Your task to perform on an android device: I want to create a goal for the workout progress with training rest time of 30 seconds and countdown time of 20 seconds in the Home workout app.
Image 0: 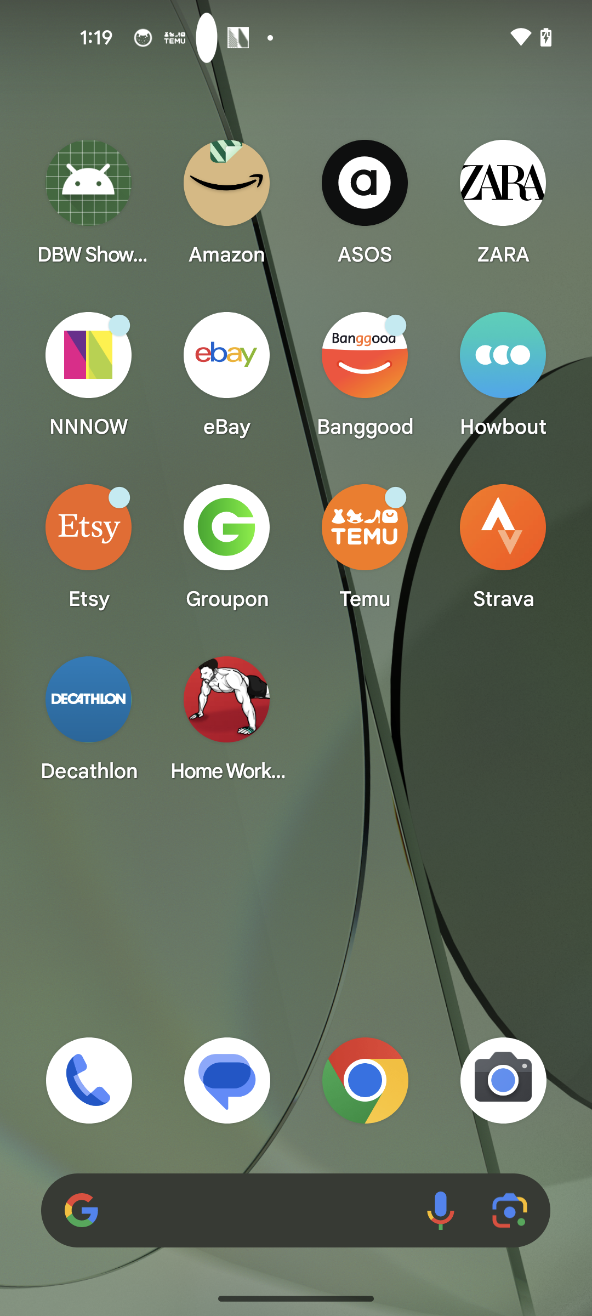
Open the Home workout app
Step 0: open app "Home Workout"
Image 1: 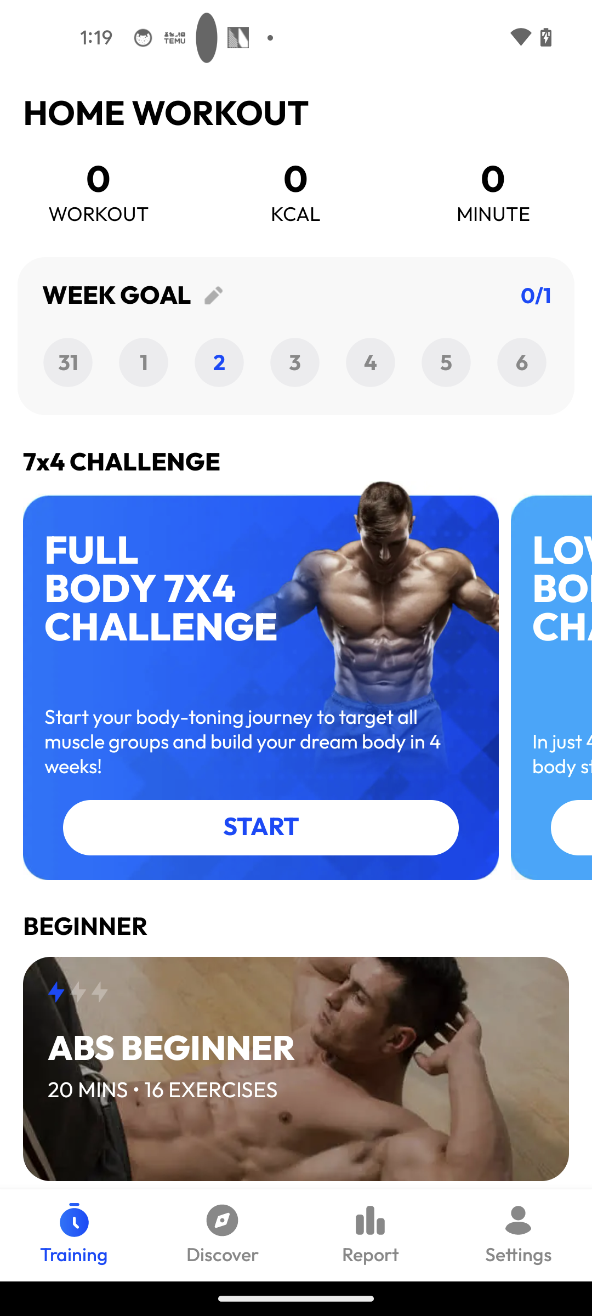
Click on the profile icon at the bottom right corner of the screen
Step 1: click (515, 1232)
Image 2: 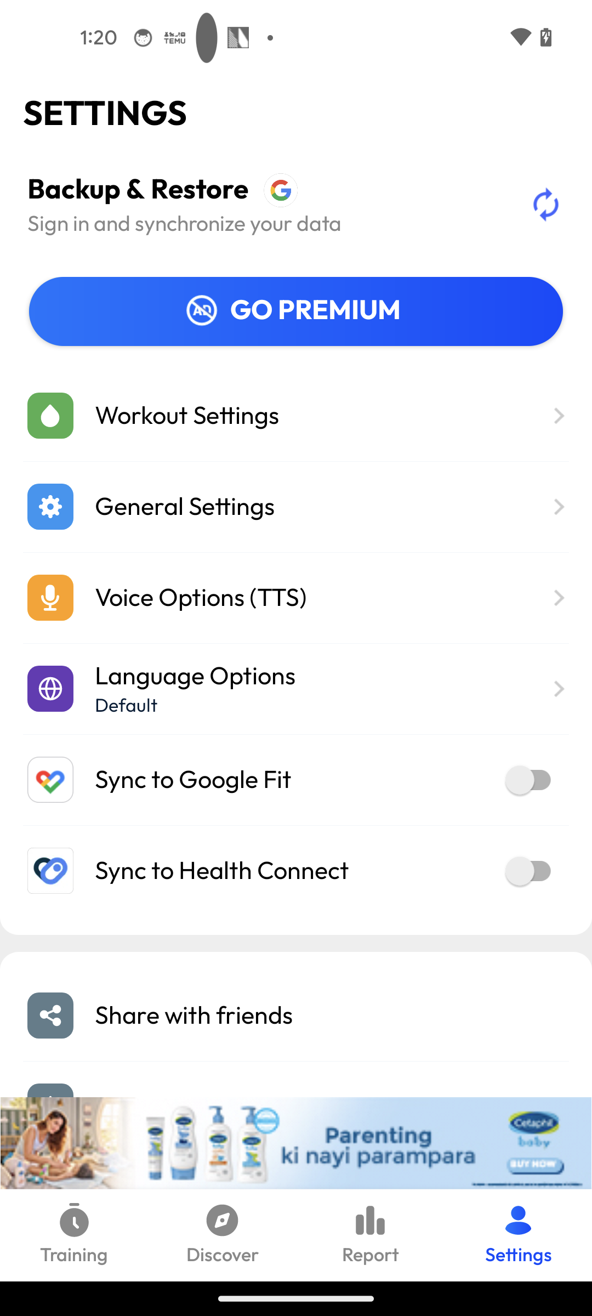
Click on the Workout Settings 
Step 2: click (187, 416)
Image 3: 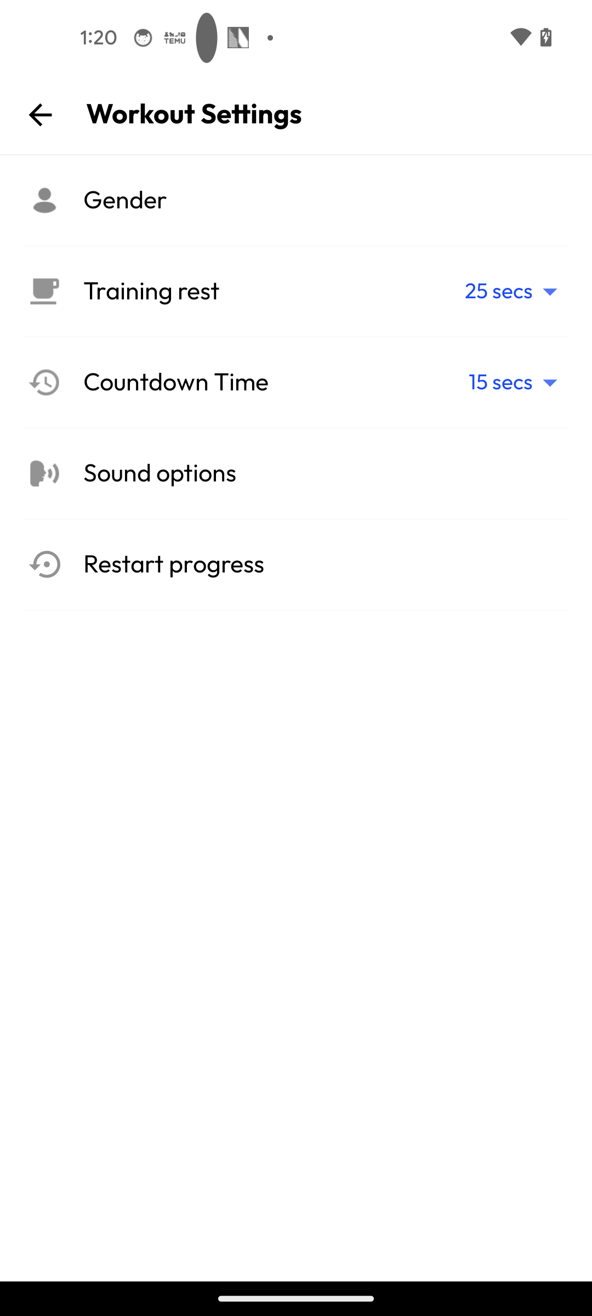
Click on the Training rest drop down button
Step 3: click (516, 291)
Image 4: 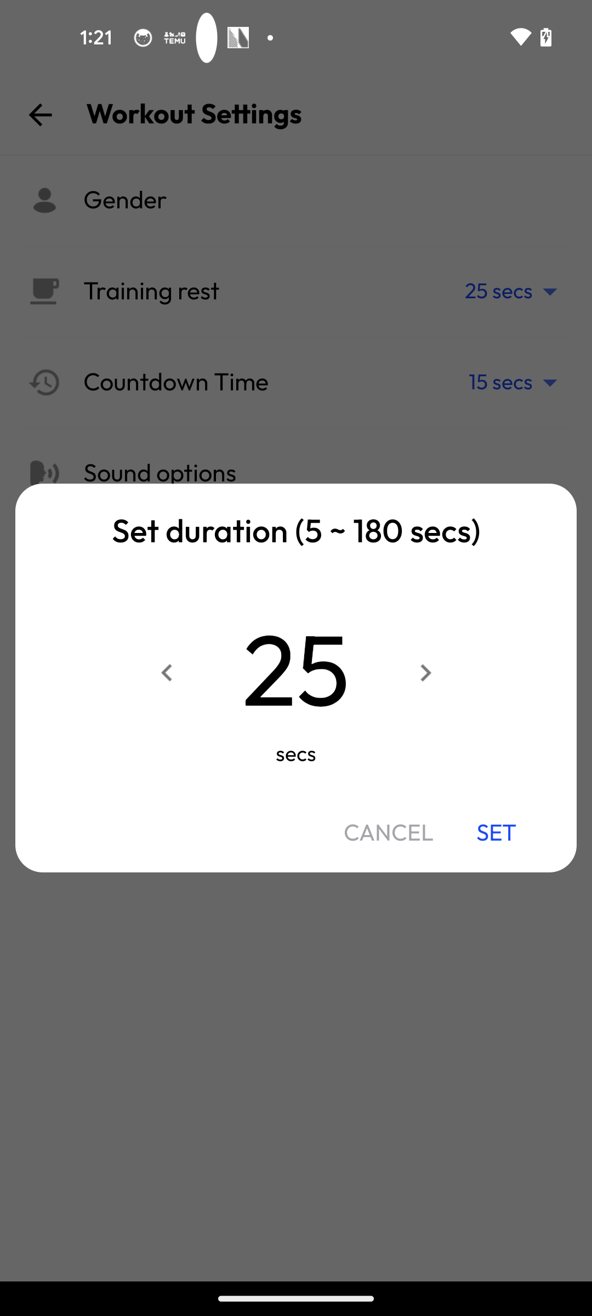
Click on the v forward icon for 5 times
Step 4: click (419, 672)
Image 5: 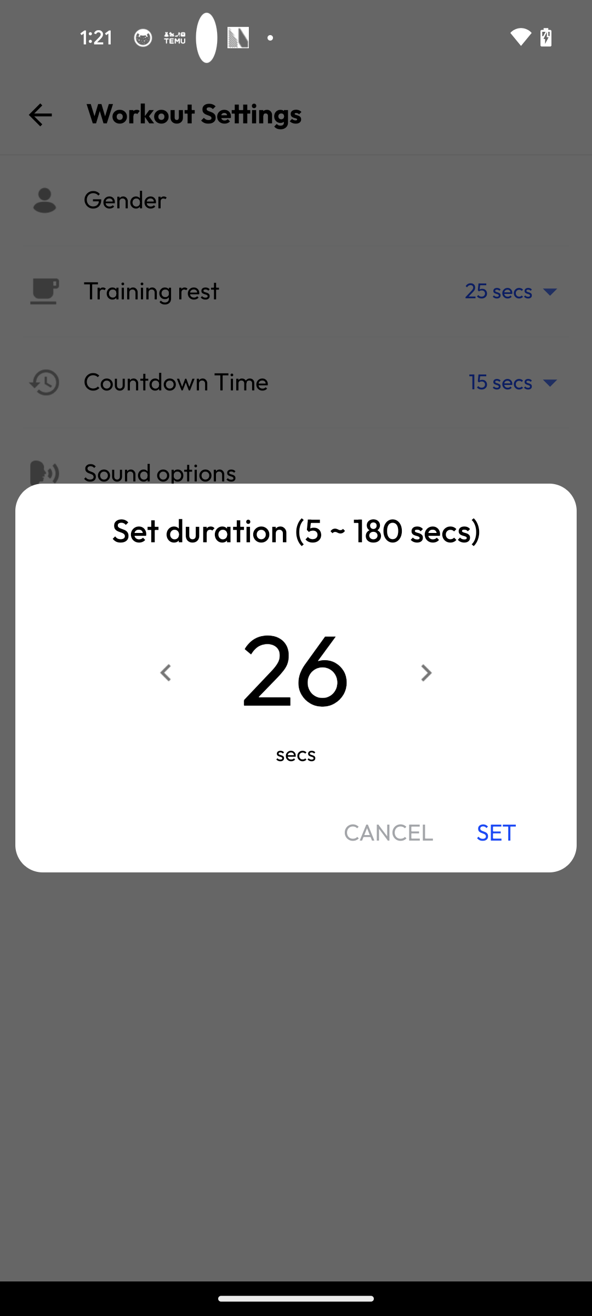
Click on the v forward icon for 5 times
Step 5: click (409, 663)
Image 6: 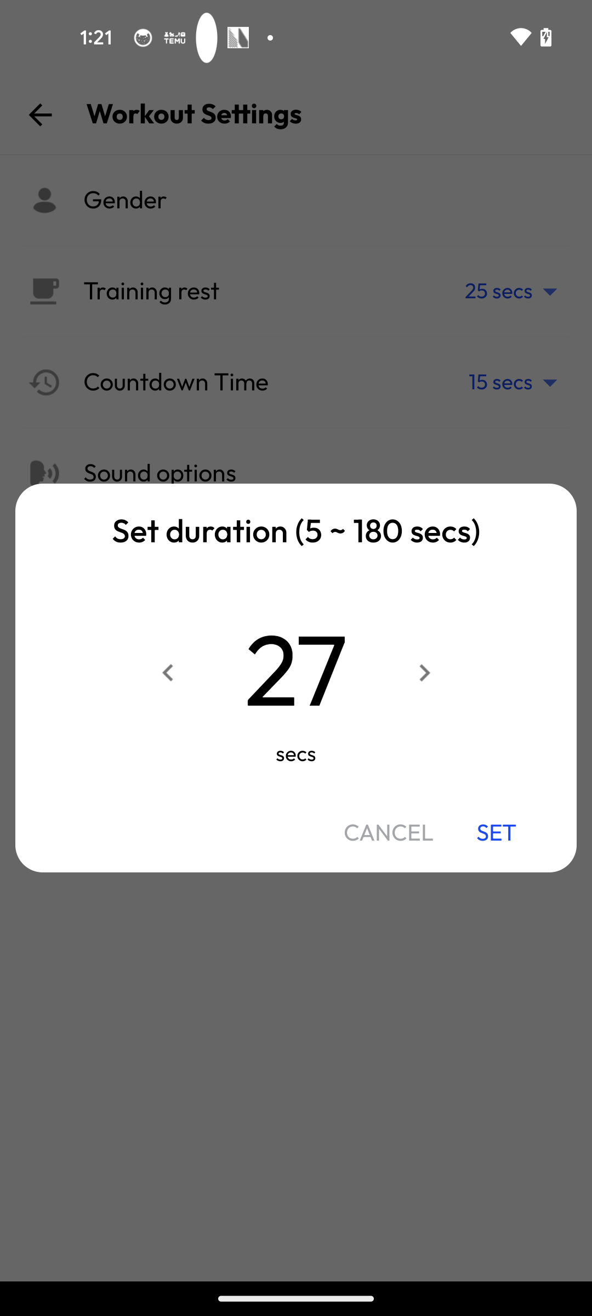
Click on the v forward icon for 5 times
Step 6: click (419, 670)
Image 7: 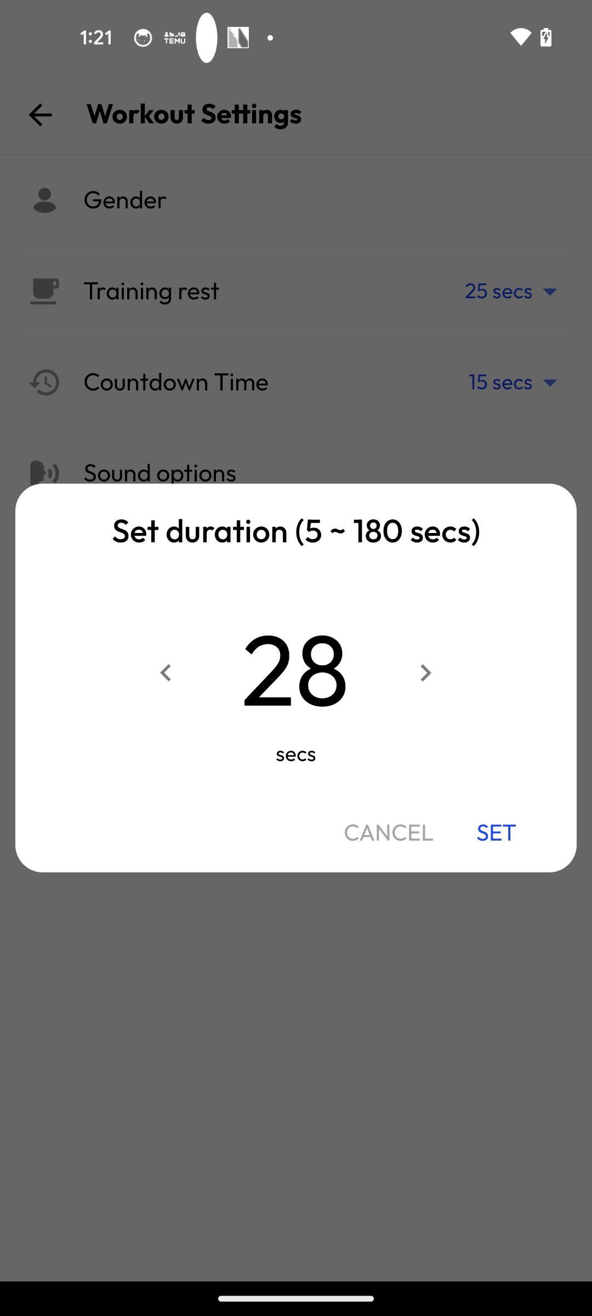
Click on the v forward icon for 5 times
Step 7: click (413, 678)
Image 8: 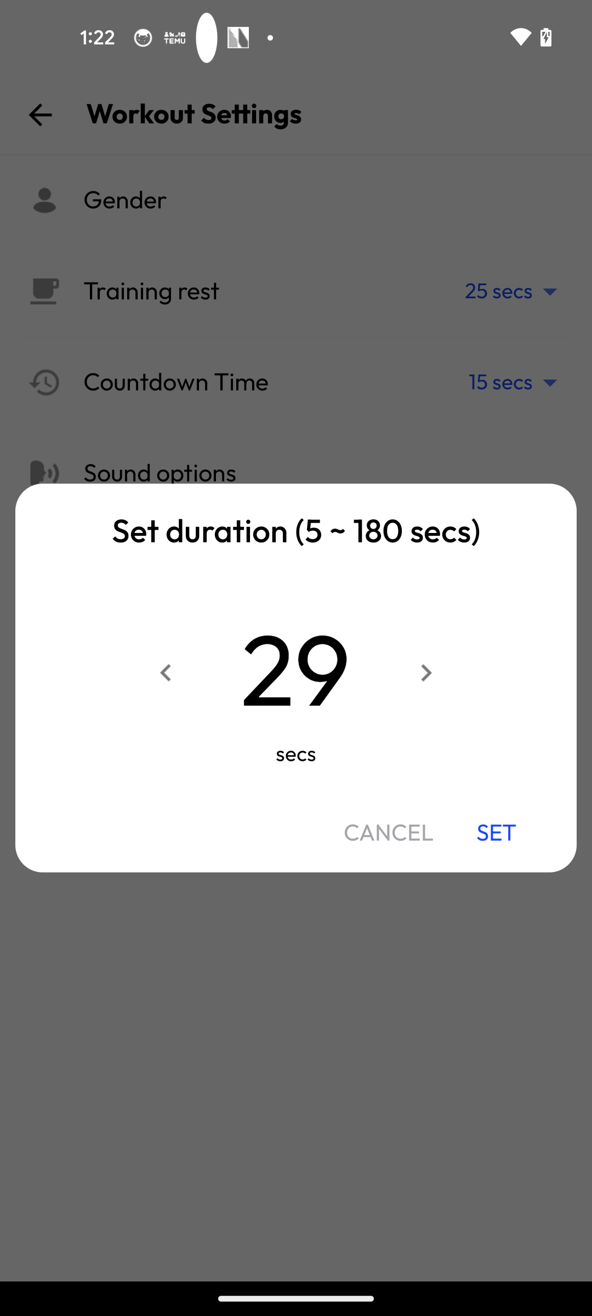
Click on the v forward icon for 5 times
Step 8: click (403, 663)
Image 9: 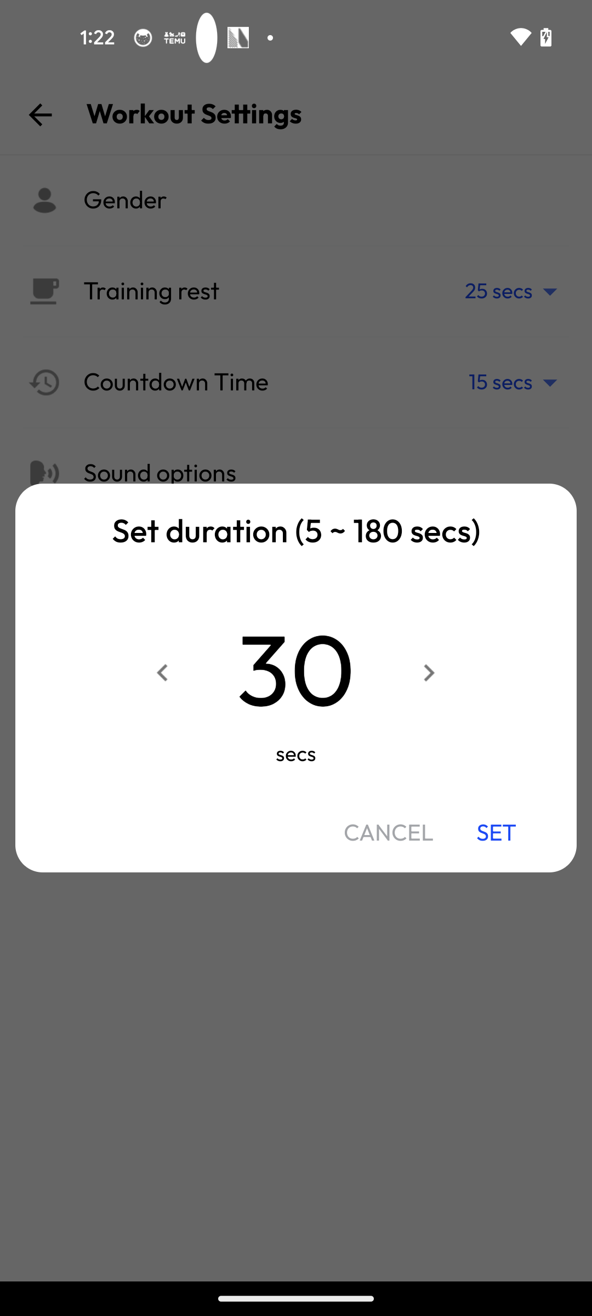
Click on the SET button
Step 9: click (496, 833)
Image 10: 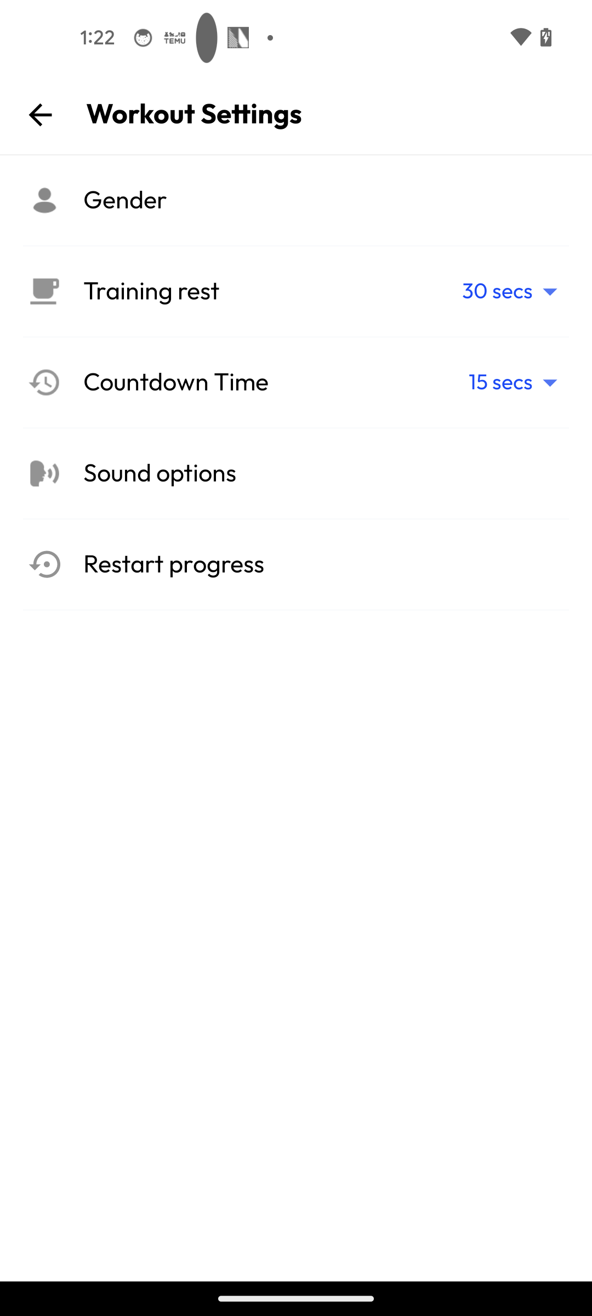
Click on the Coundown Time dropdown button
Step 10: click (518, 382)
Image 11: 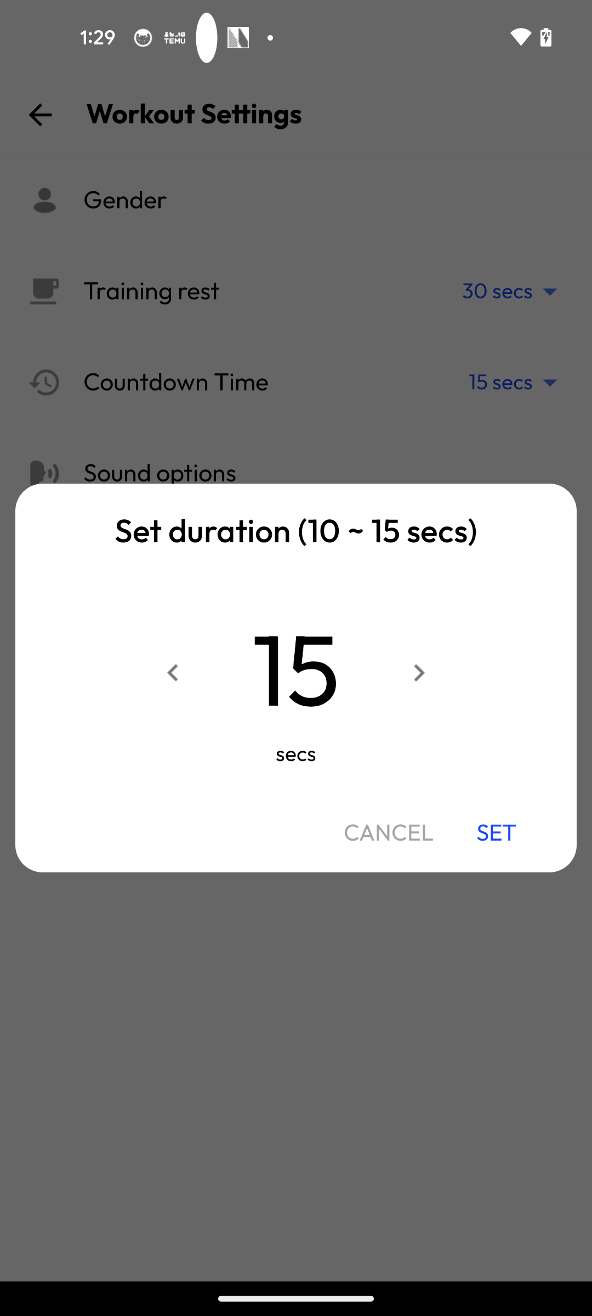
Click on the v forward for 5 times
Step 11: click (407, 672)
Image 12: 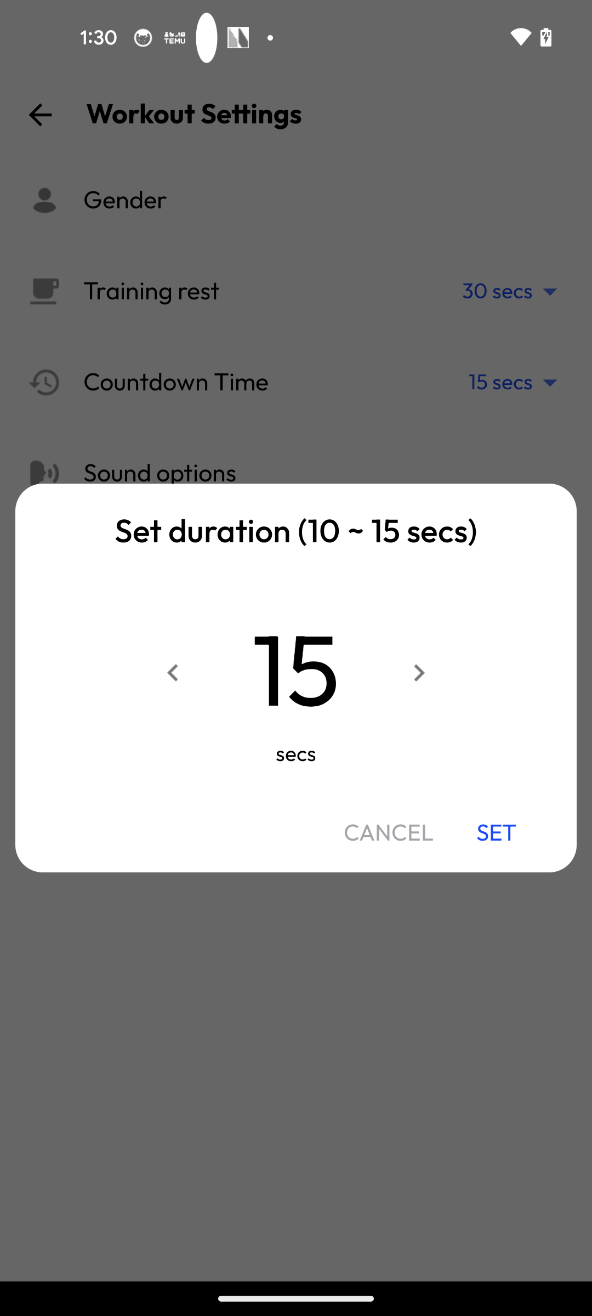
Click on the v forward for 5 times
Step 12: click (415, 675)
Image 13: 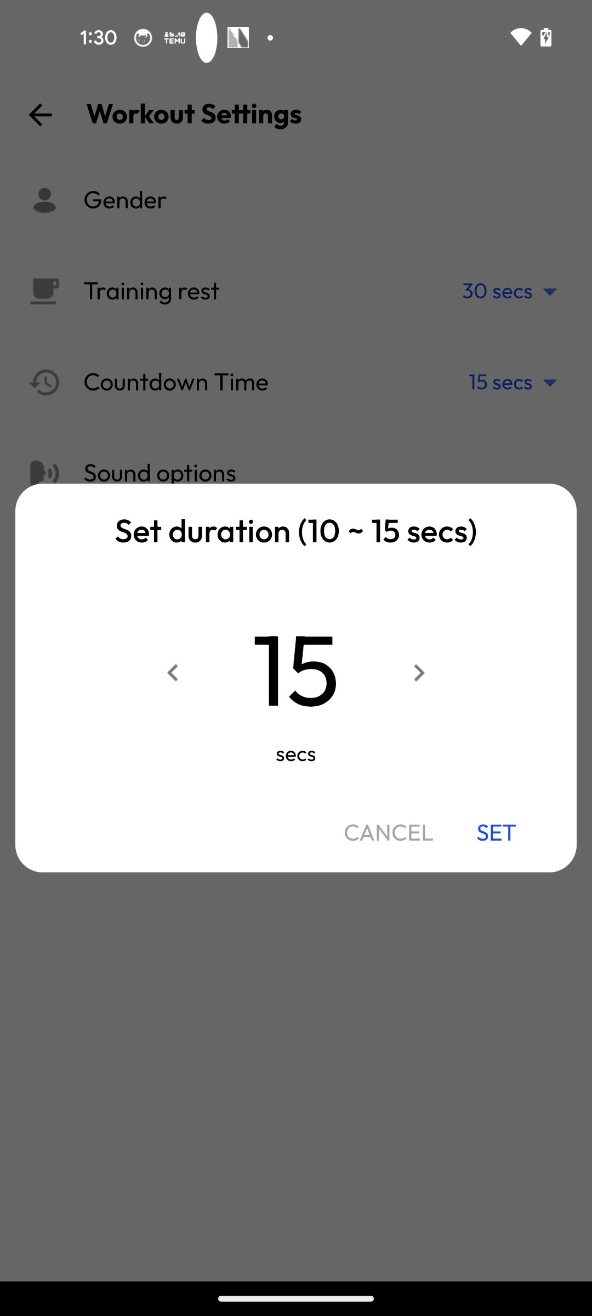
Click on the SET button
Step 13: click (496, 833)